Your task to perform on an android device: In order to make an informed decision regarding the quality, I would like to peruse customer reviews of the Nikon D7500 20.9MP DSLR Camera (18-140 mm Lens, 23.5 x 15.7 mm Sensor) on the Tata Neu app.
Image 0: 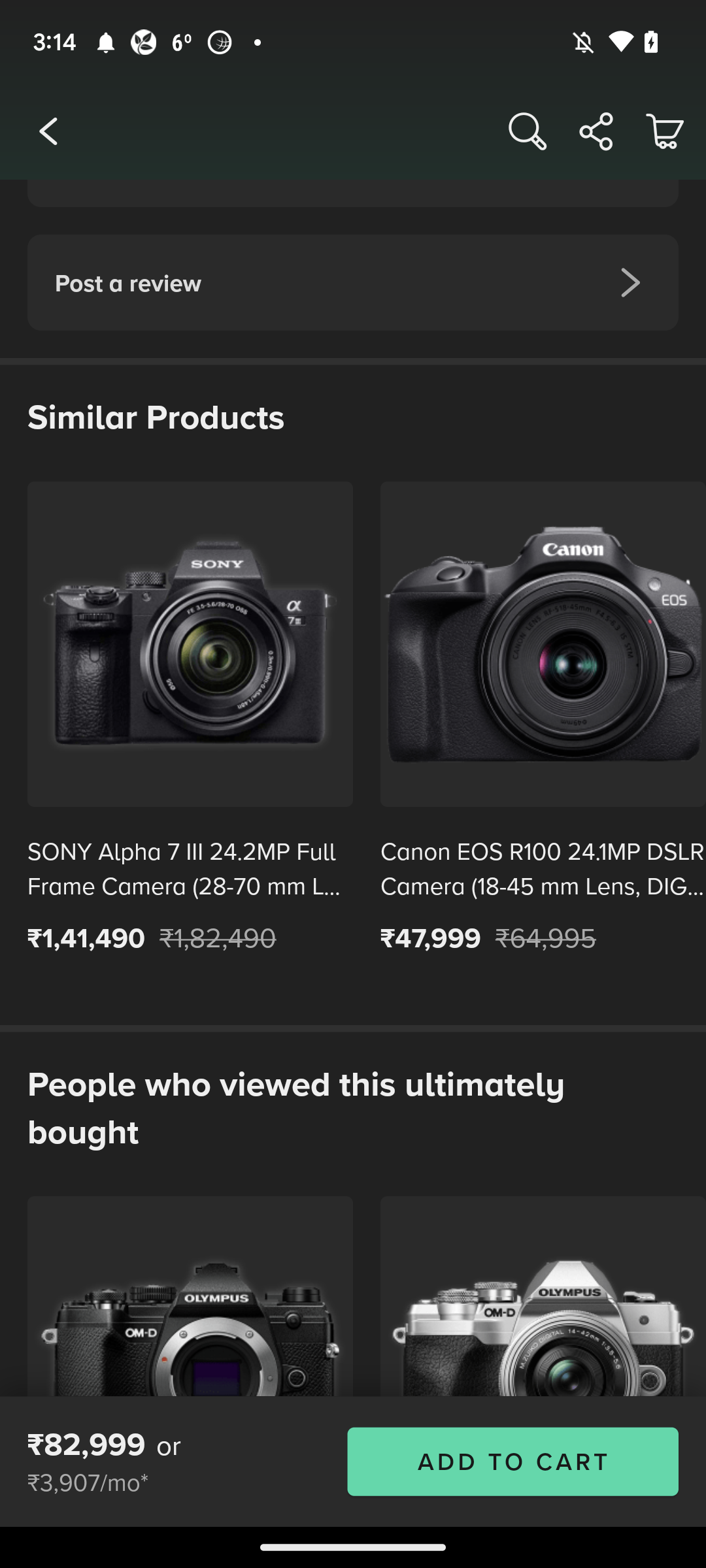
Swipe down to view reviews
Step 0: scroll up
Image 1: 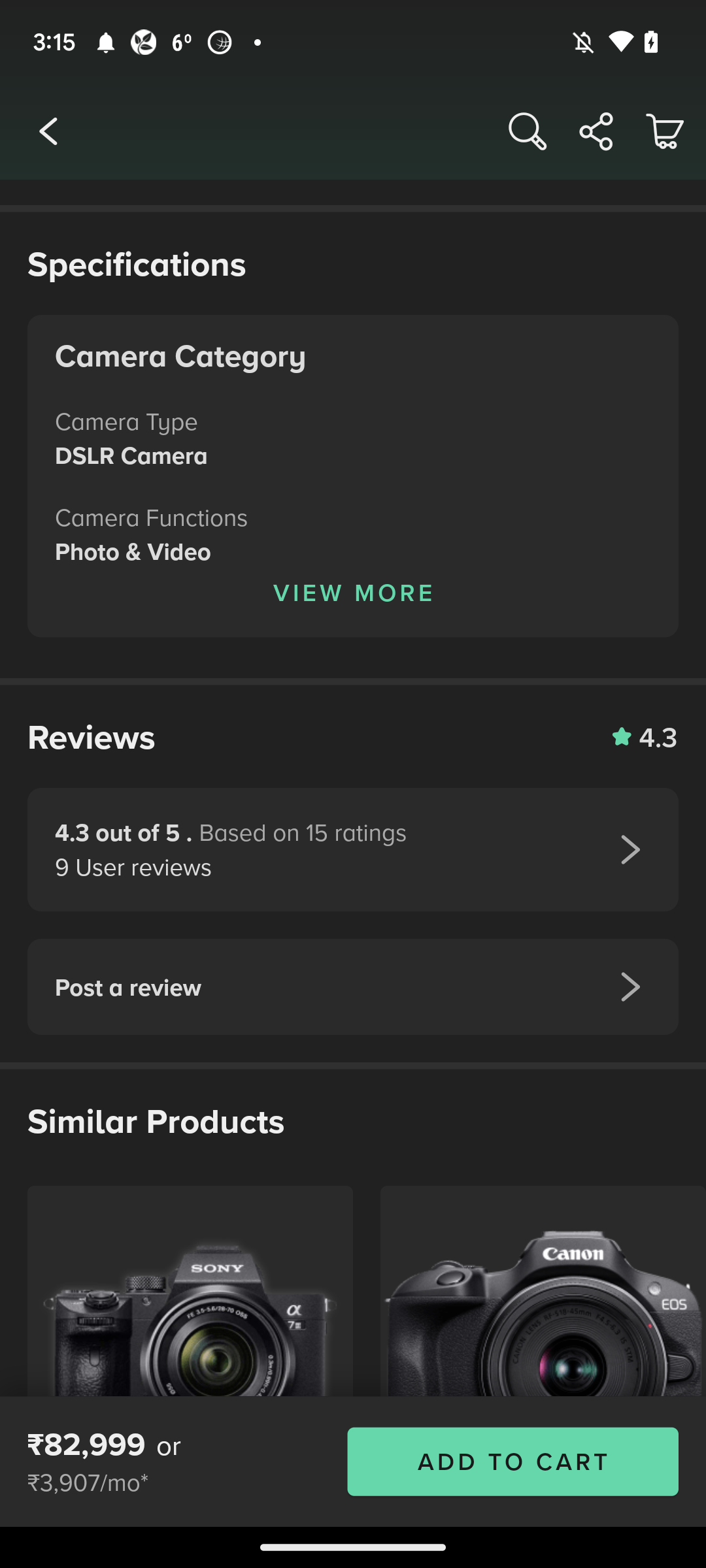
Click on 4.3 out of 5.
Step 1: click (353, 863)